Your task to perform on an android device: Open the digital alarm app and change the alarm.
Image 0: 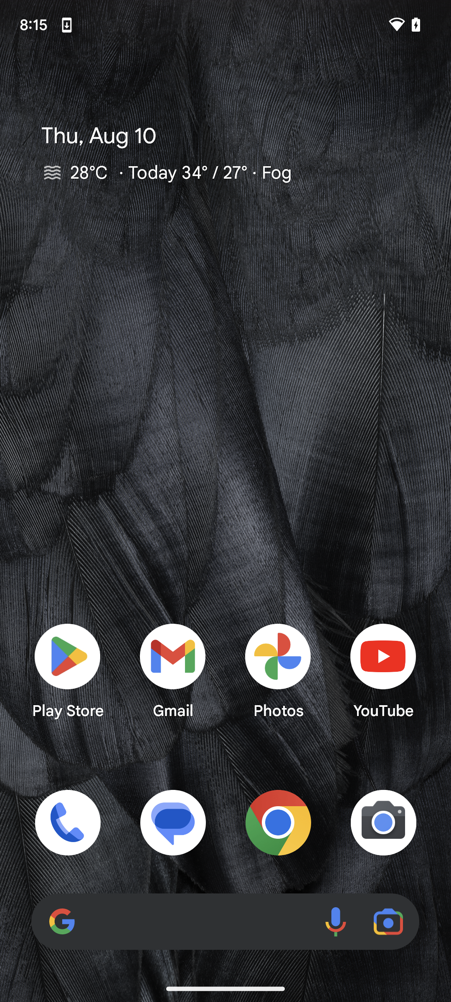
Open the digital alarm app.
Step 0: open app "Digital Alarm Clock"
Image 1: 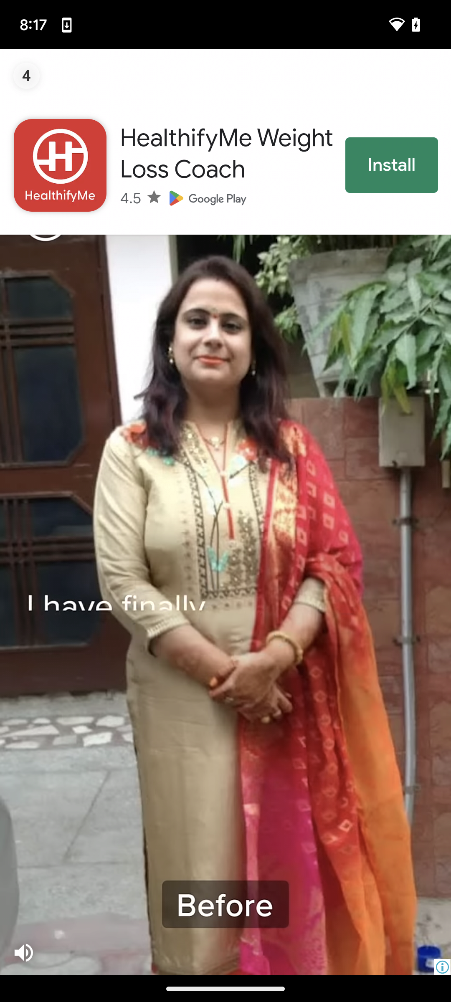
Open the digital alarm app.
Step 1: wait
Image 2: 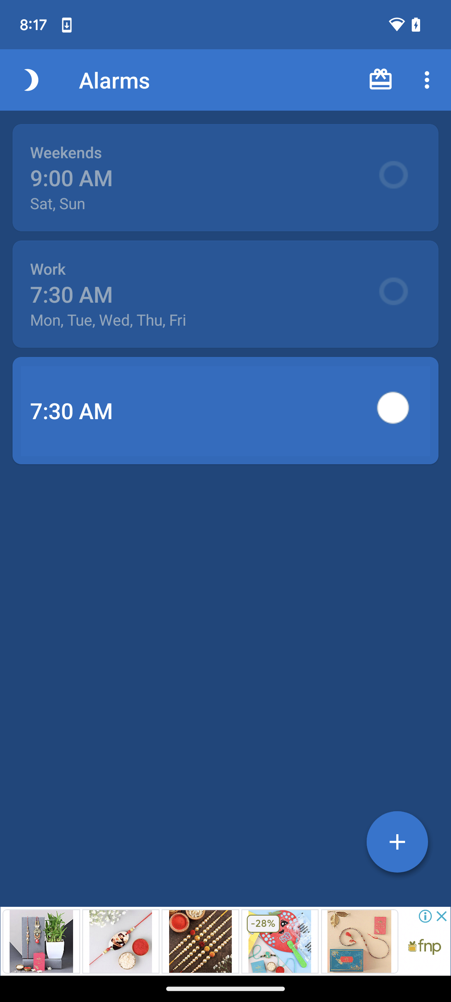
Tap on the previous alarm.
Step 2: click (71, 410)
Image 3: 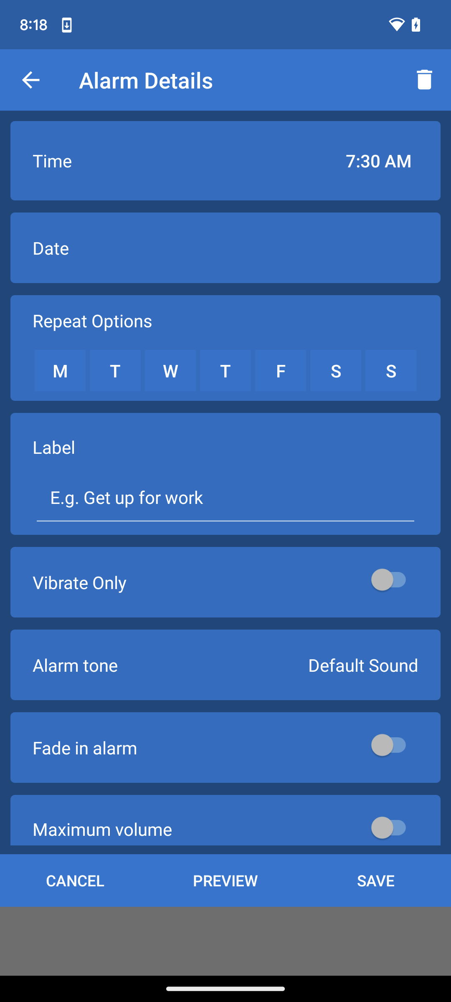
Tap on time.
Step 3: click (388, 161)
Image 4: 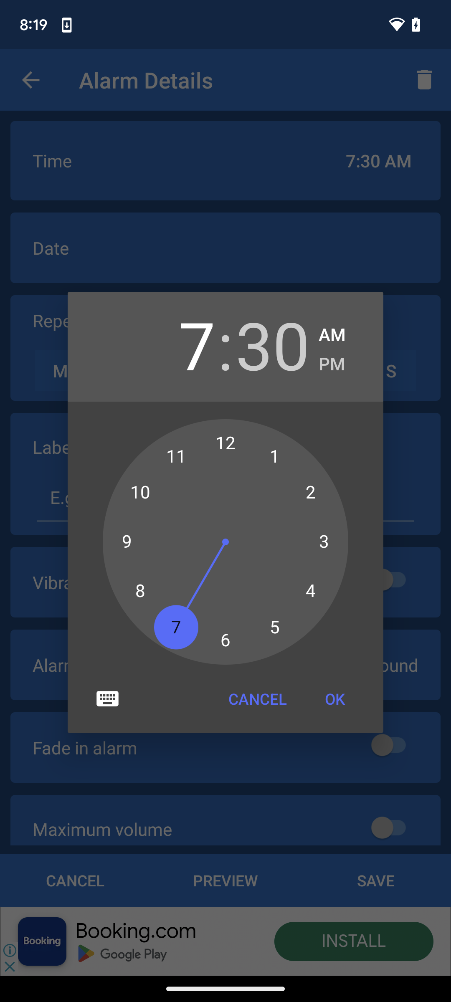
Change the time on the clock present on the screen.
Step 4: click (176, 627)
Image 5: 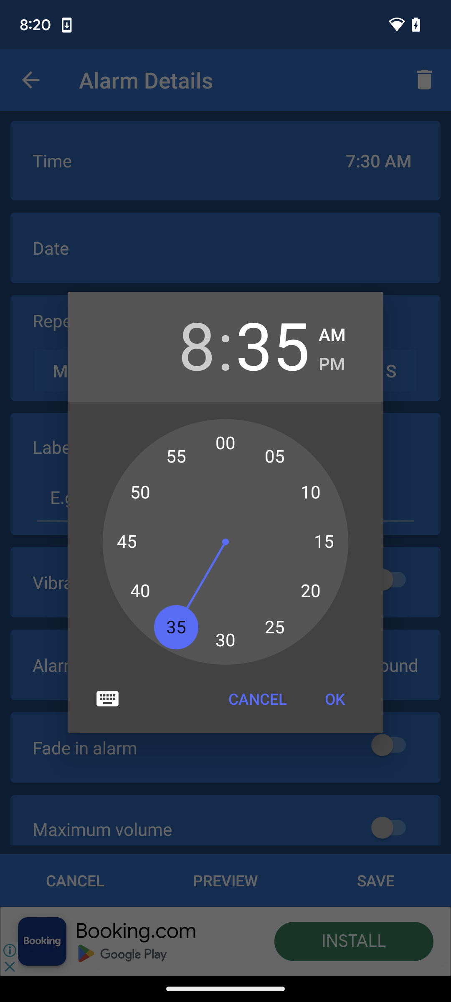
Tap on OK.
Step 5: click (335, 698)